Your task to perform on an android device: Search for the HP desktop accessory (mouse or keyboard) on the Flipkart app.
Image 0: 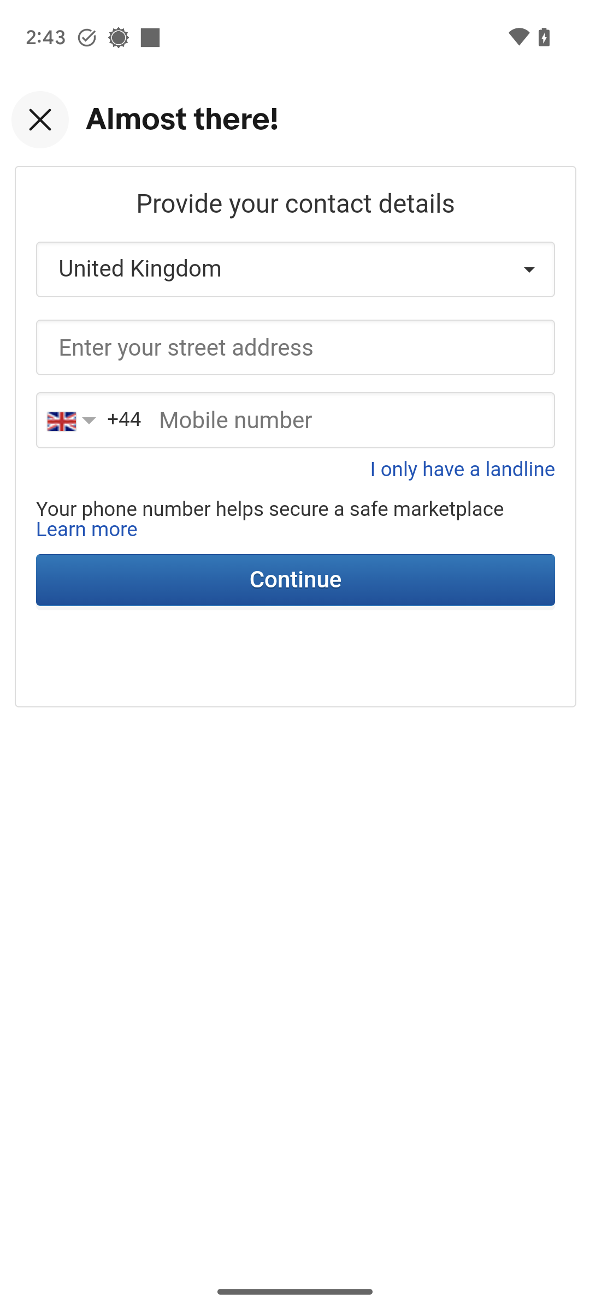
Open the Flipkart app.
Step 0: open app "Flipkart"
Image 1: 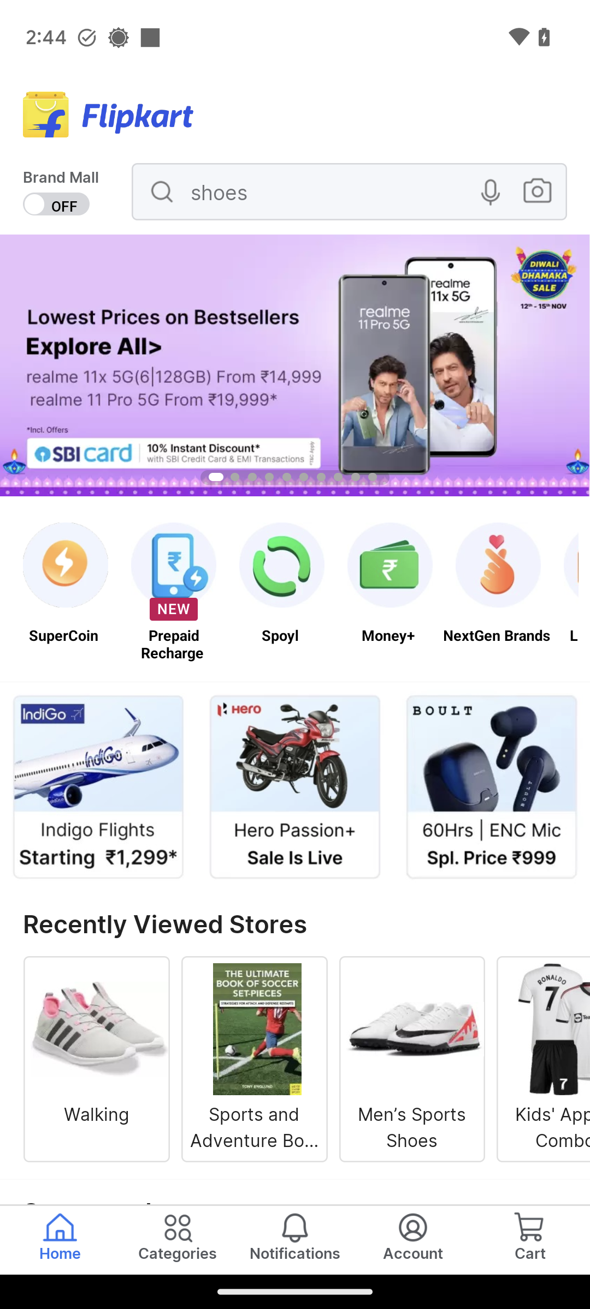
Click on the search bar at the top of the screen.
Step 1: click (332, 191)
Image 2: 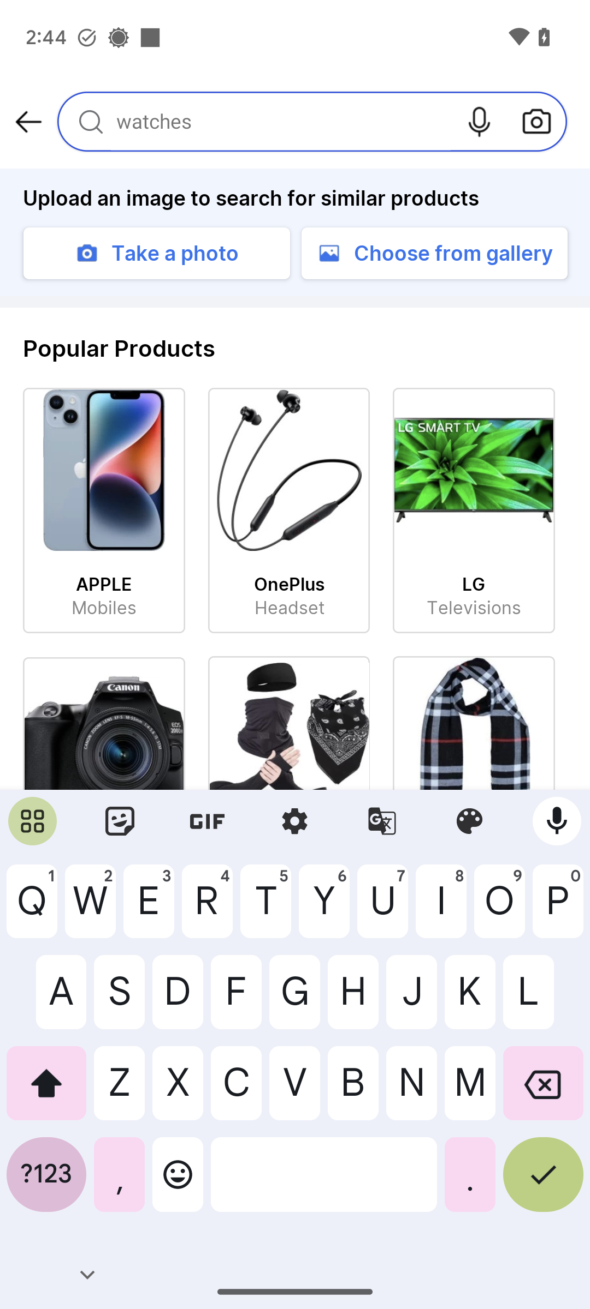
Type in HP desktop accessories.
Step 2: type "HP desktop accessories"
Image 3: 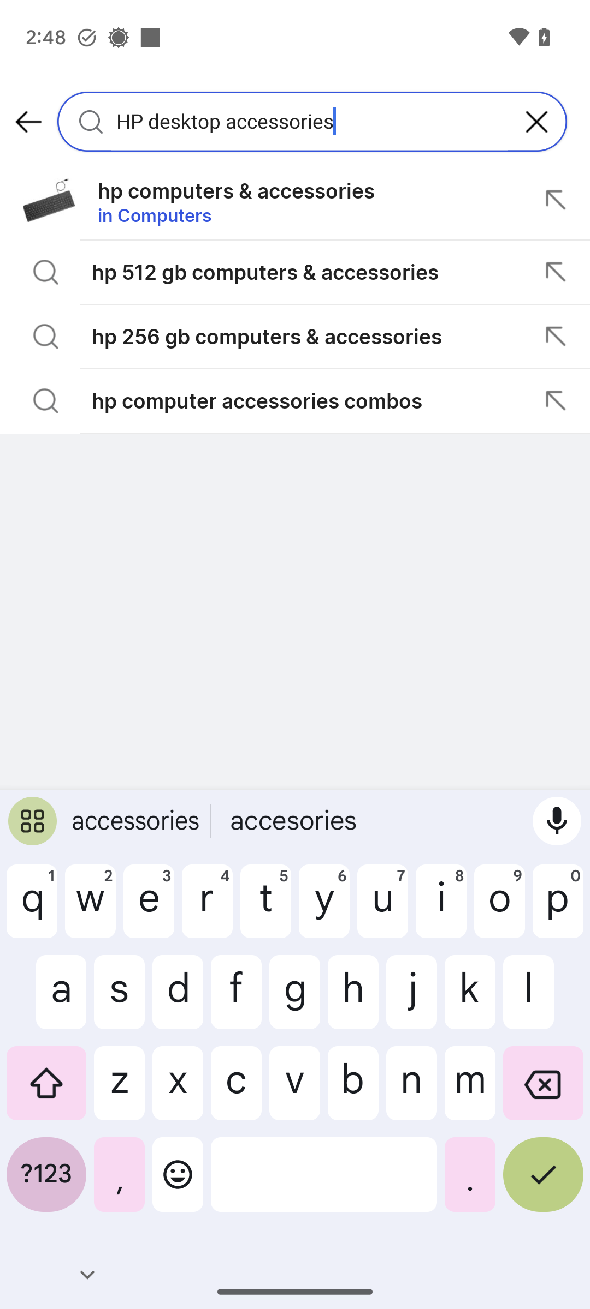
Click on the tick icon at the bottom-right corner of the keyboard.
Step 3: click (543, 1183)